Your task to perform on an android device: I want to resize the font to 75 size because I don't like it as it is.
Image 0: 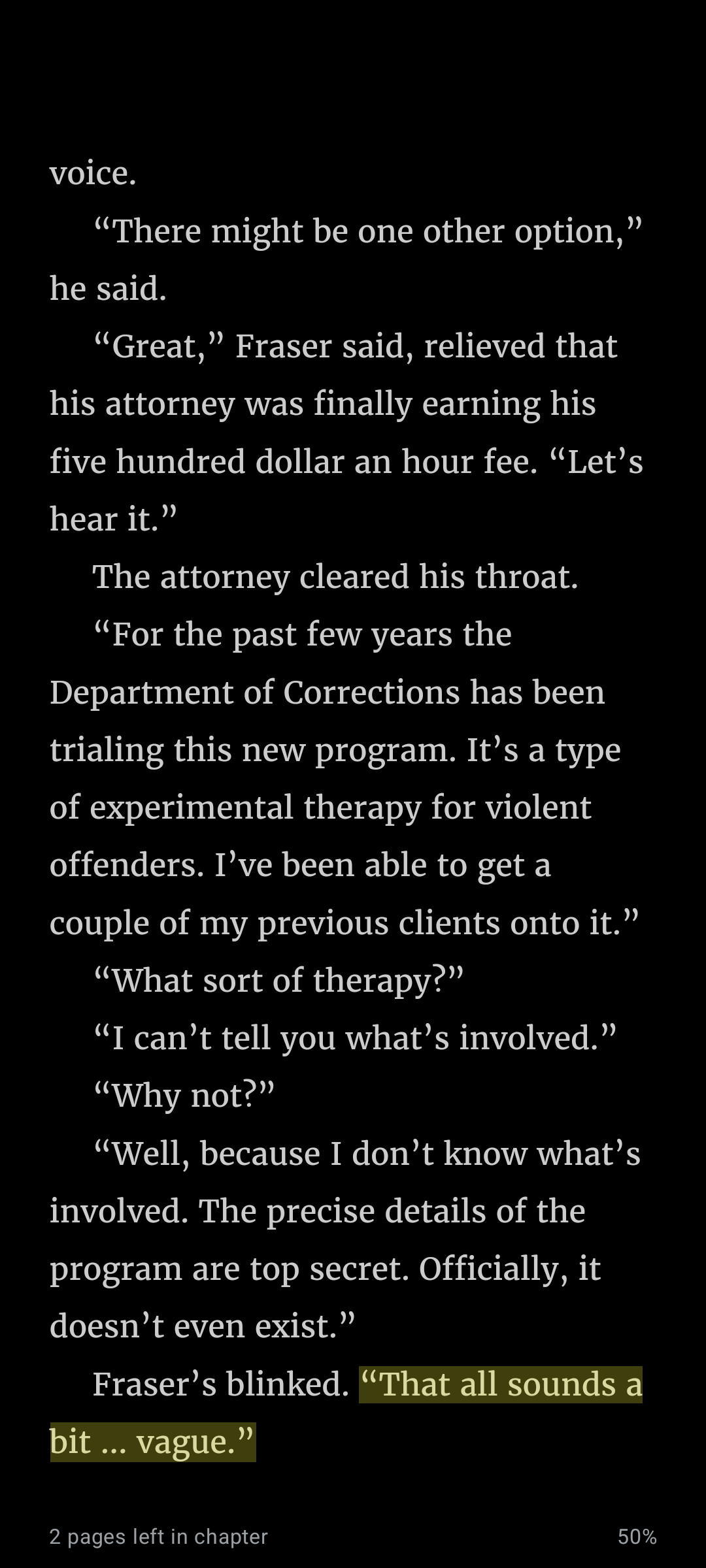
Tap on the mid of the screen
Step 0: click (353, 828)
Image 1: 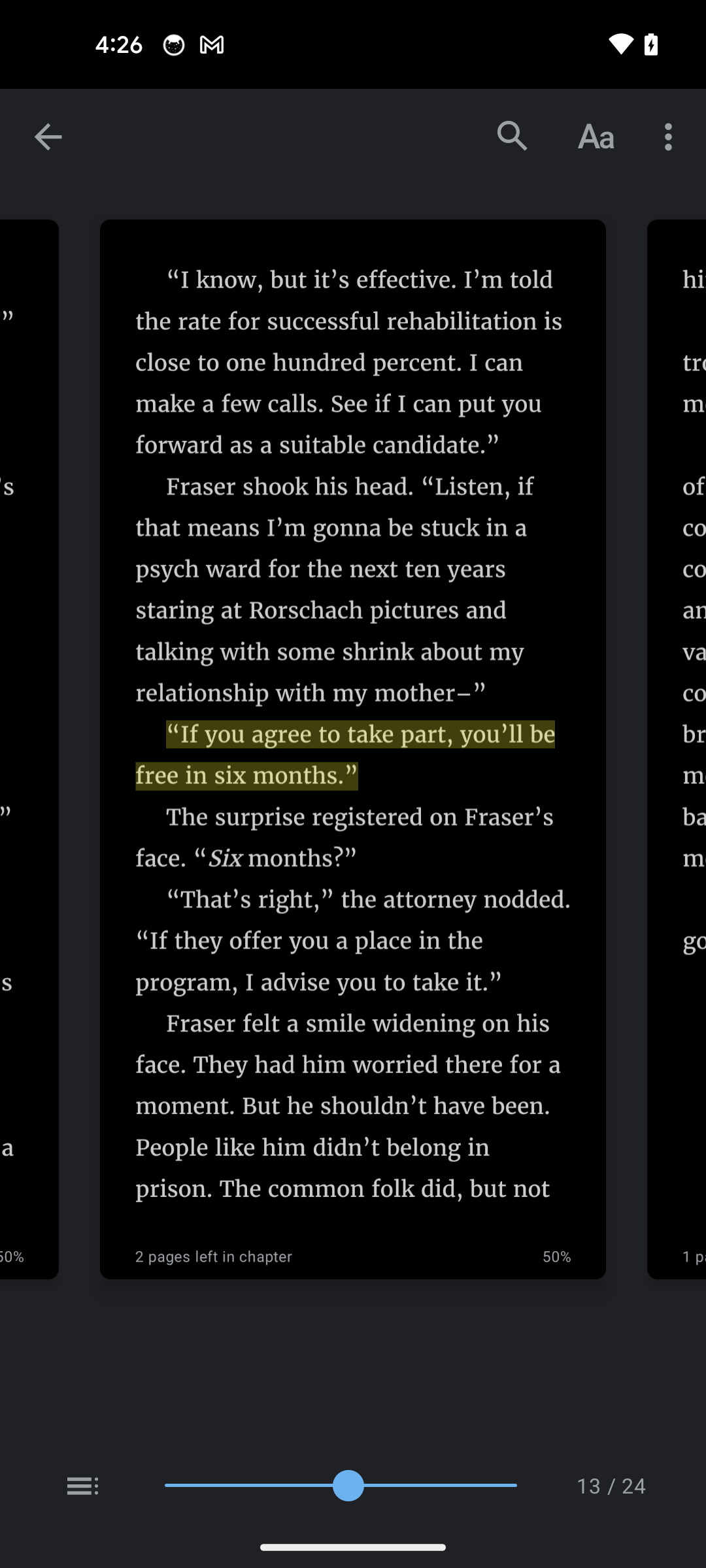
Tap on the Aa font option
Step 1: click (596, 137)
Image 2: 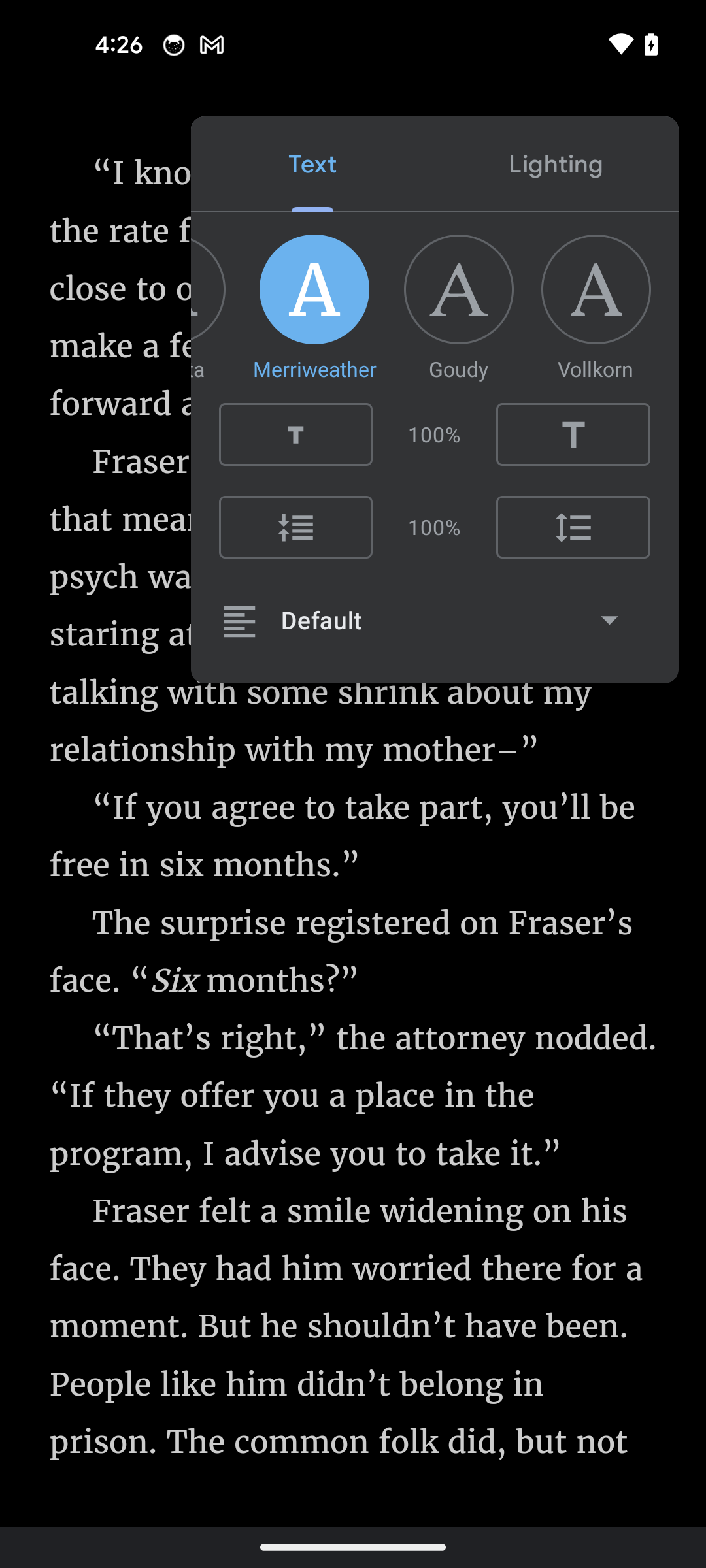
Tap on the small T button
Step 2: click (295, 434)
Image 3: 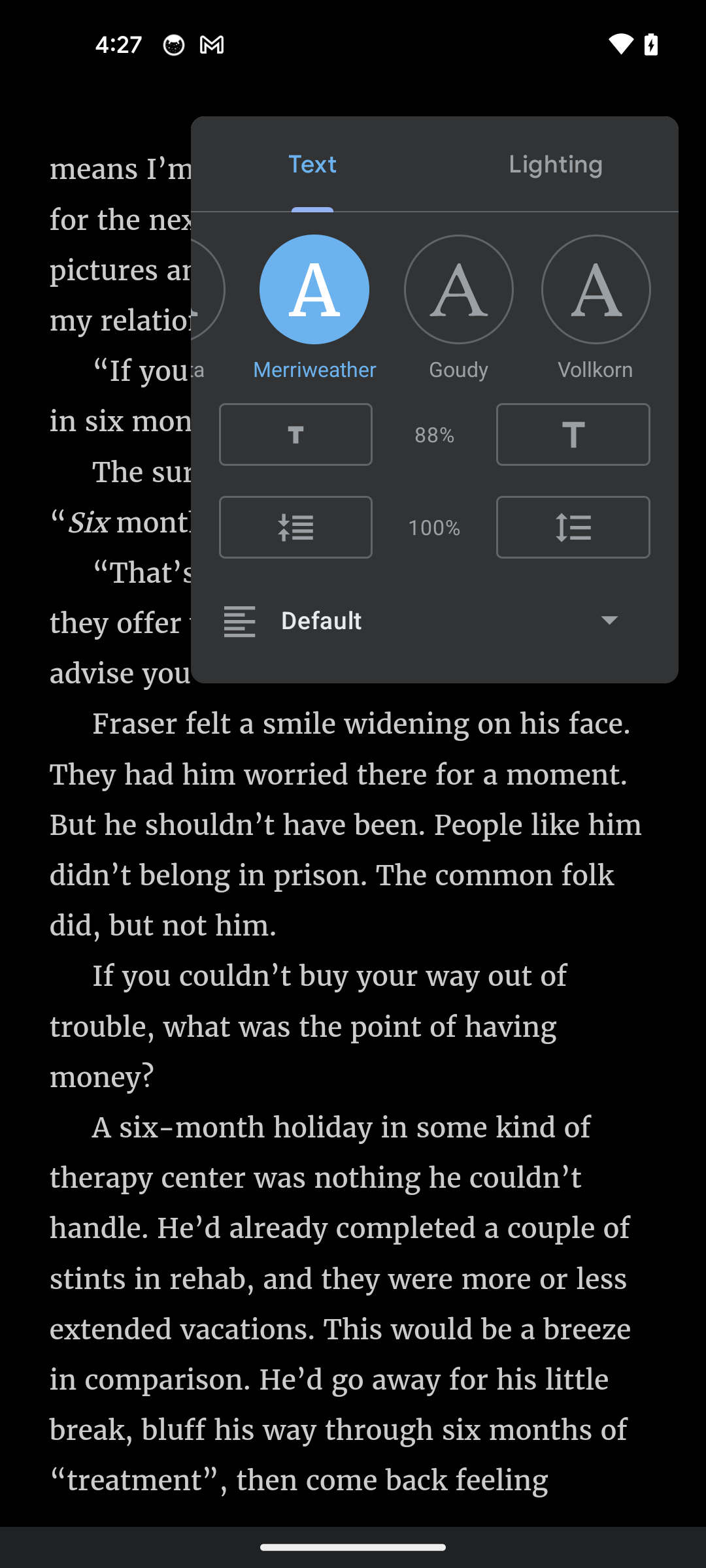
Tap on the small T button
Step 3: click (295, 434)